Your task to perform on an android device: I want to search for some interesting activities in Hawaii.
Image 1: 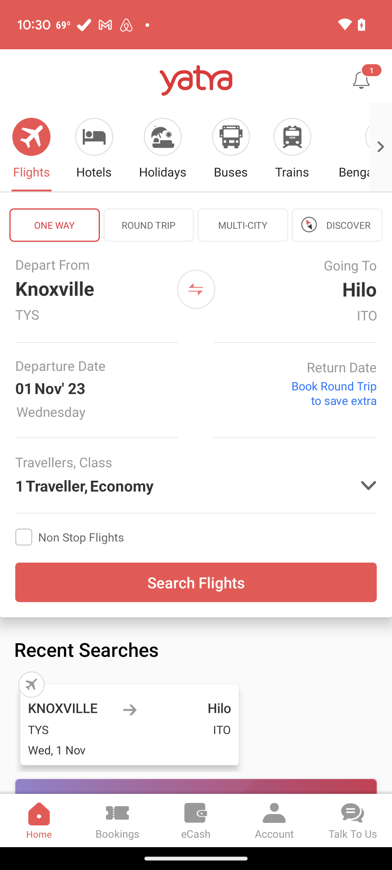
Click on the forward toggle button at the top.
Step 1: click (381, 148)
Image 2: 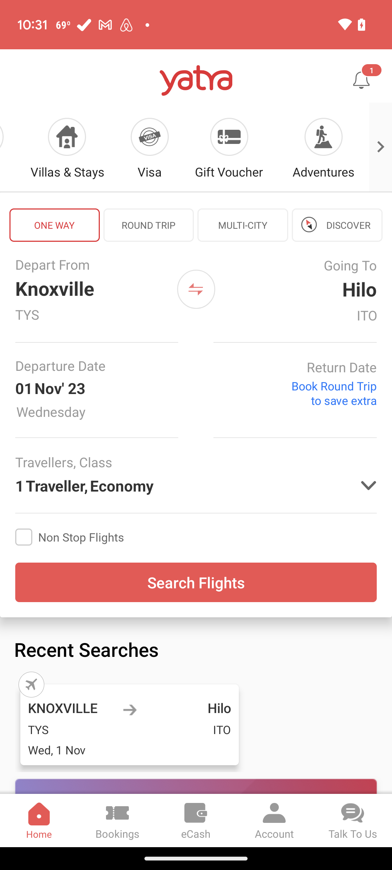
Click on the forward toggle button at the top.
Step 2: click (377, 157)
Image 3: 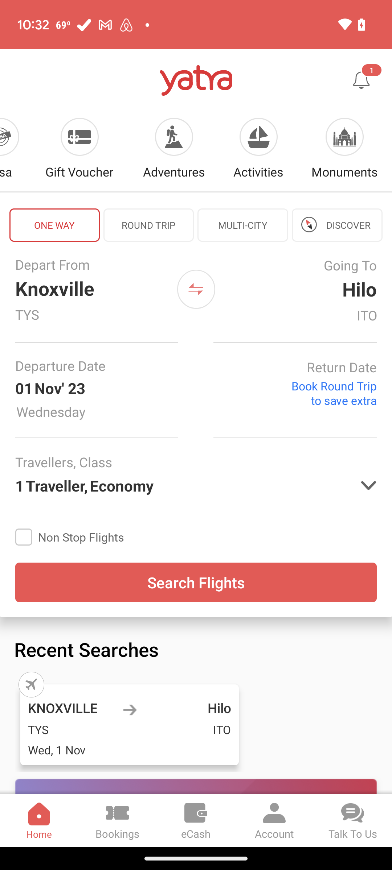
Click on activities.
Step 3: click (257, 134)
Image 4: 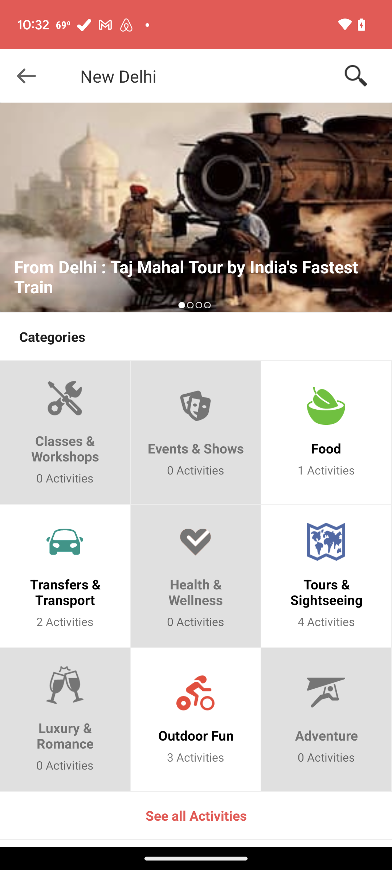
Click on the search box at the top
Step 4: click (230, 76)
Image 5: 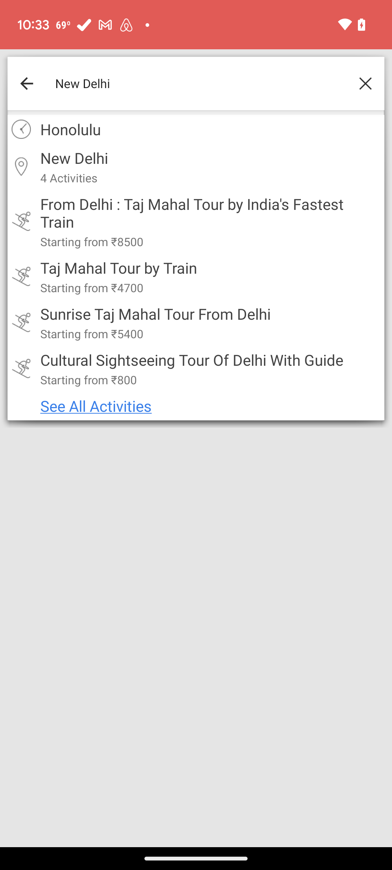
Click on Honolulu
Step 5: click (207, 129)